Your task to perform on an android device: Open the ClockBuddy App ,tap on the timer tab and click on the delete icon to delete the timer
Image 0: 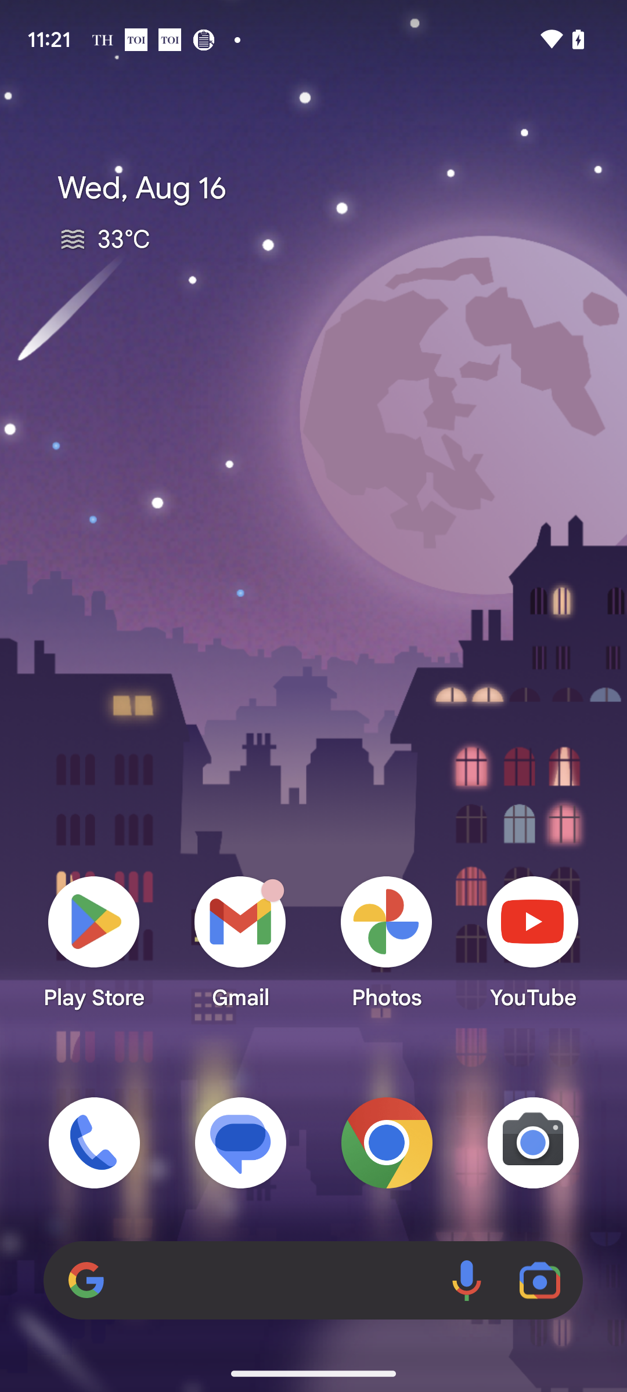
Open the ClockBuddy App
Step 0: open app "ClockBuddy"
Image 1: 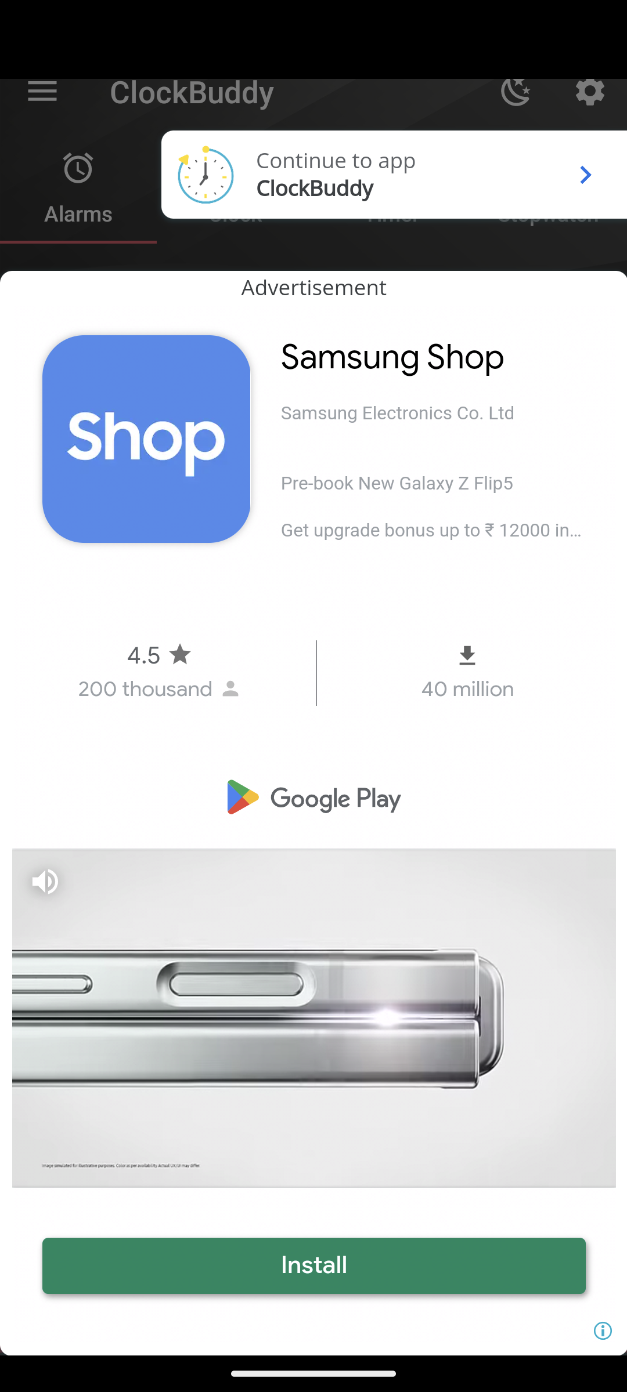
Click on the continue to app clockbuddy  arrow
Step 1: click (313, 716)
Image 2: 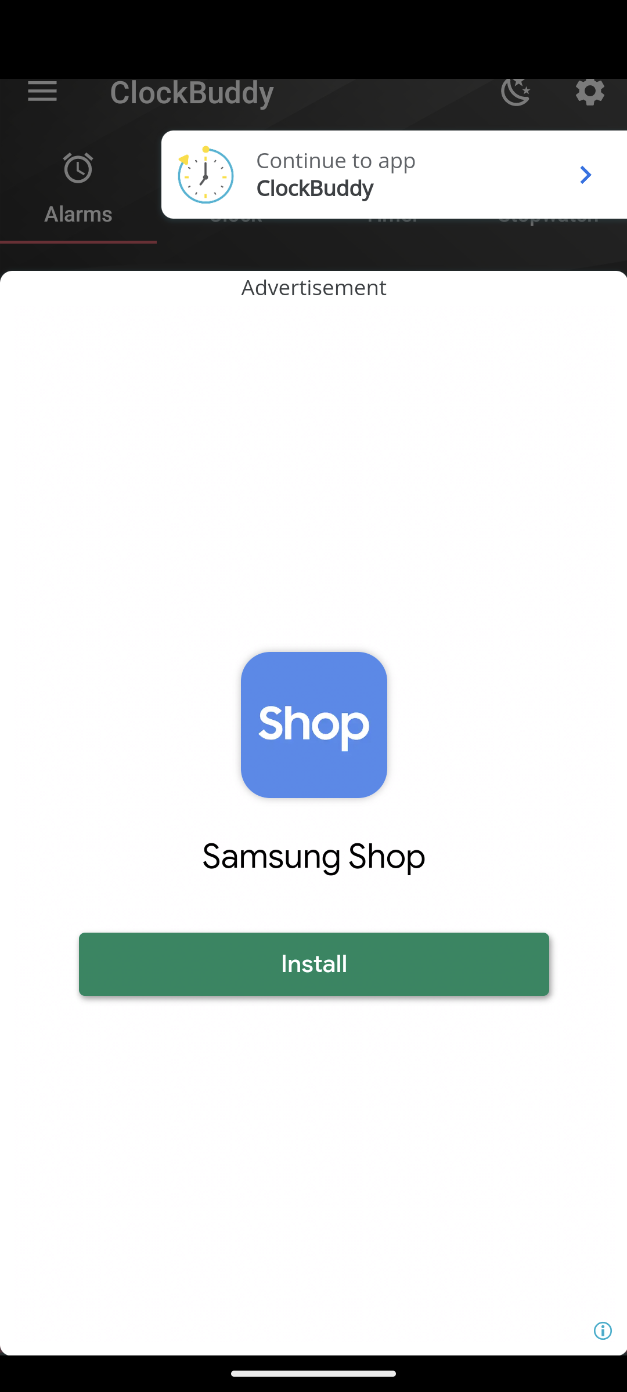
Click on the continue to app clockbuddy  arrow
Step 2: click (584, 174)
Image 3: 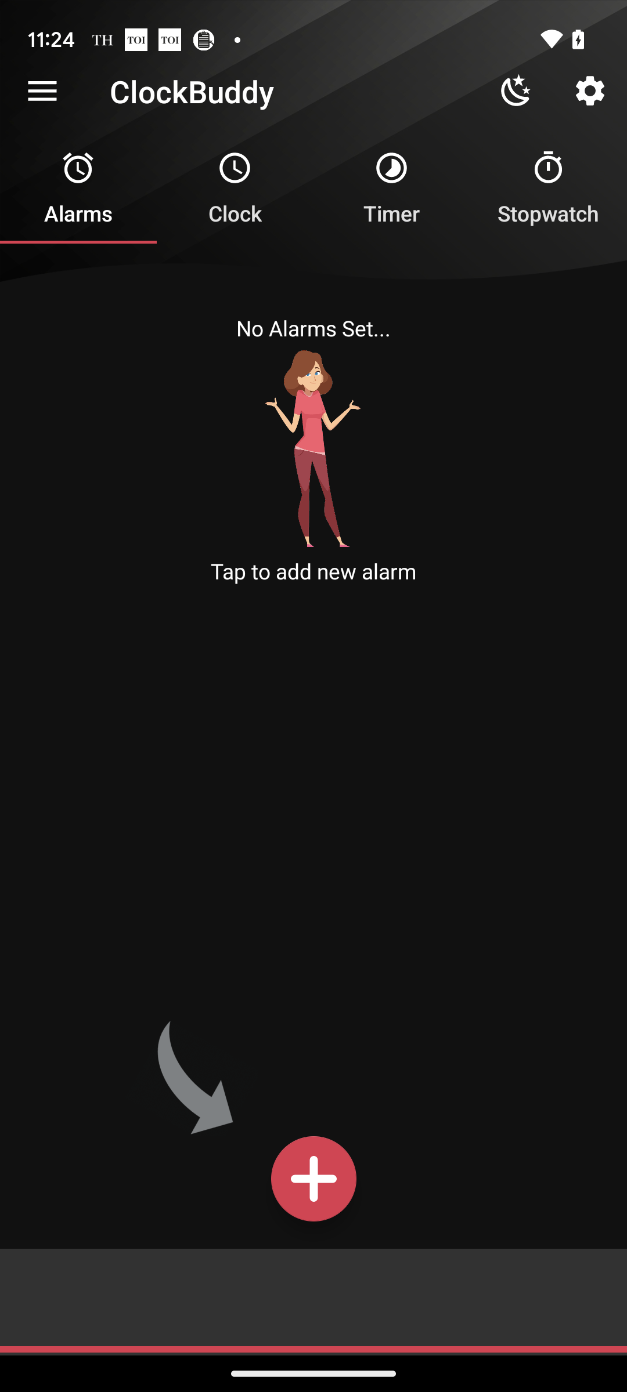
Click on the timer tab at the top
Step 3: click (392, 188)
Image 4: 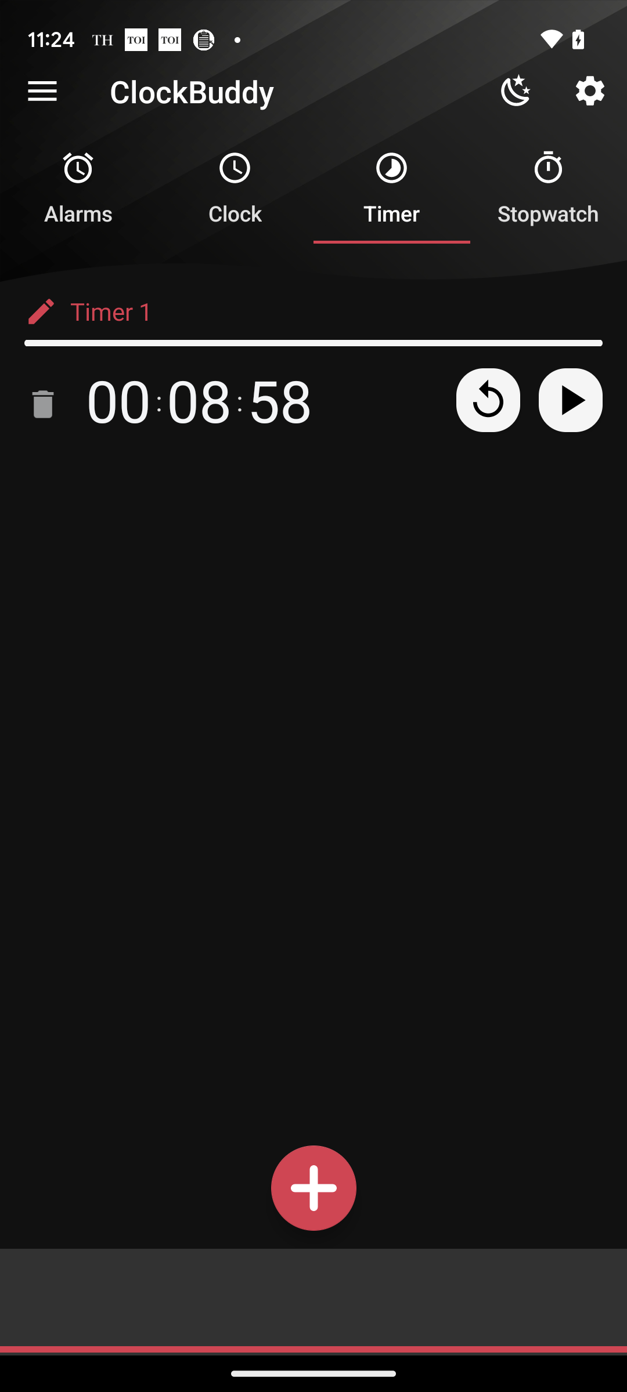
Click on the delete option
Step 4: click (42, 404)
Image 5: 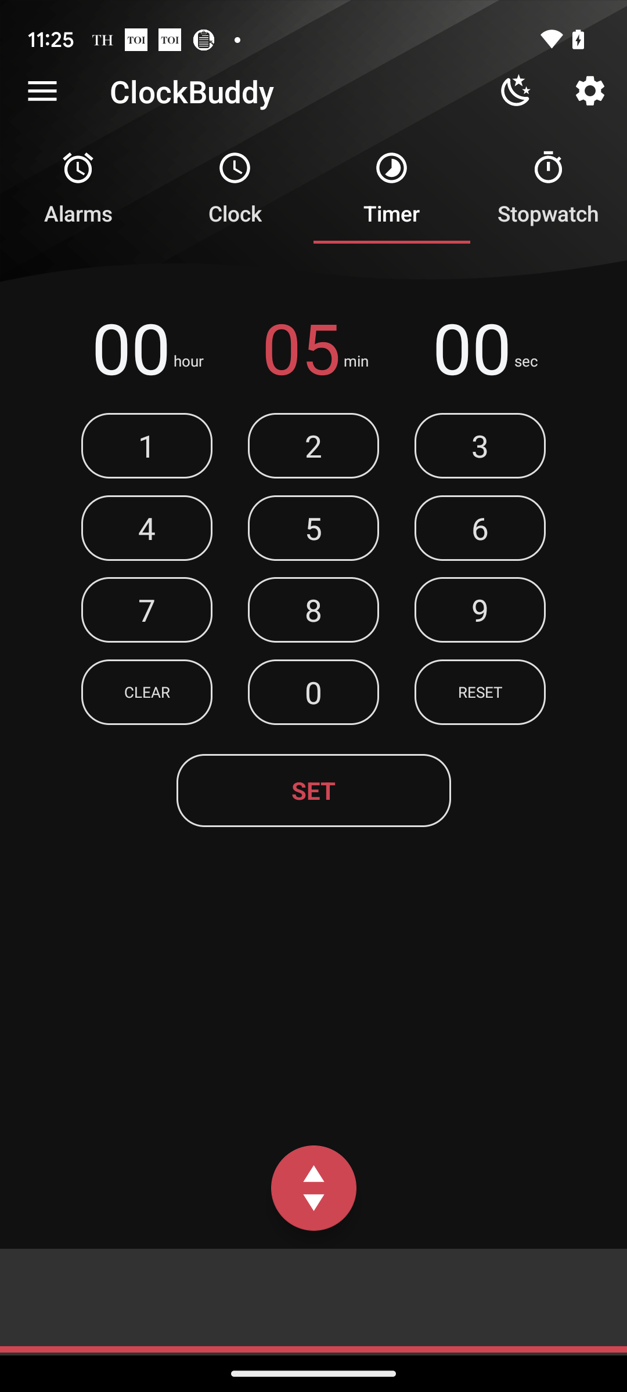
Click on the Clear button
Step 5: click (146, 692)